Your task to perform on an android device: In order to make a smart decision about the Baleno Fabric 2-seater manual recliner's durability, I wish to read customer reviews on the Pepperfry app.
Image 0: 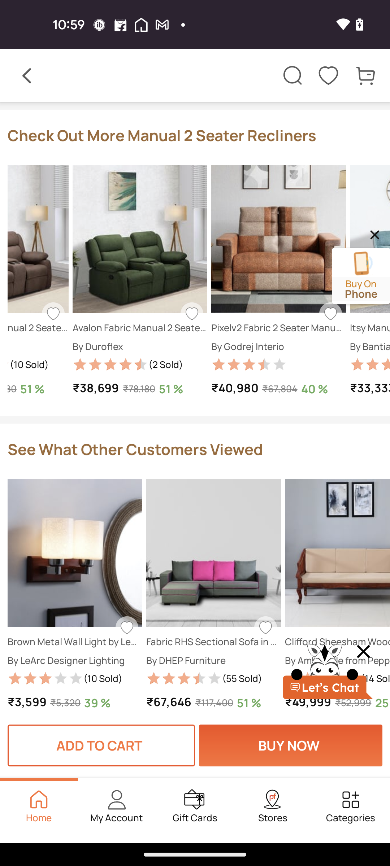
Swipe down for the reviews
Step 0: scroll up
Image 1: 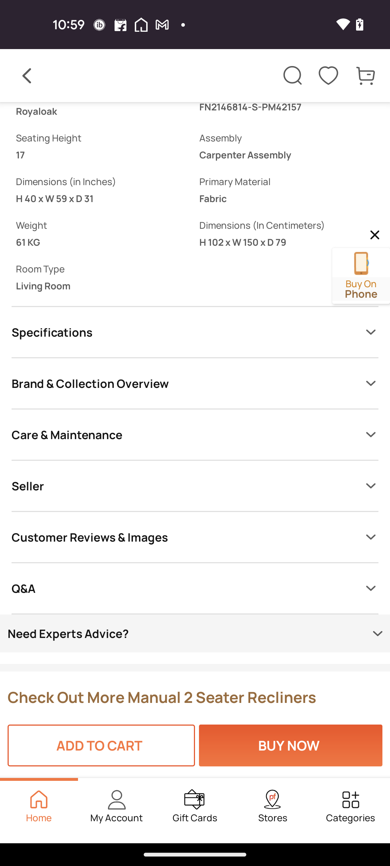
Click on the Customer Reviews & Images button
Step 1: click (179, 537)
Image 2: 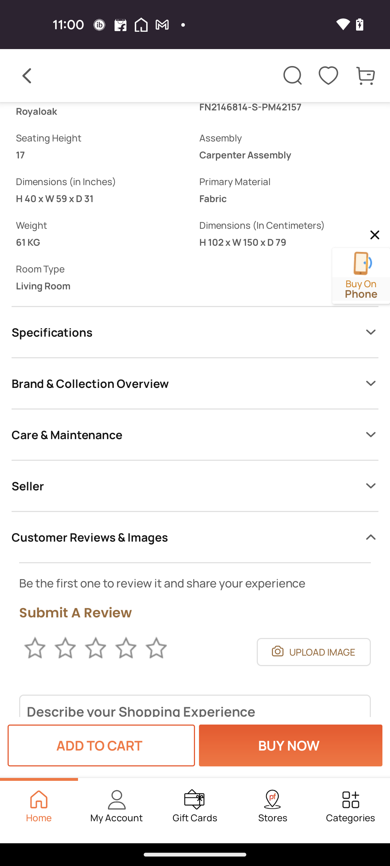
Swipe up for the reviews
Step 2: scroll down